Your task to perform on an android device: Search for wall mounts in the home and kitchen category on the Shopclues app.
Image 0: 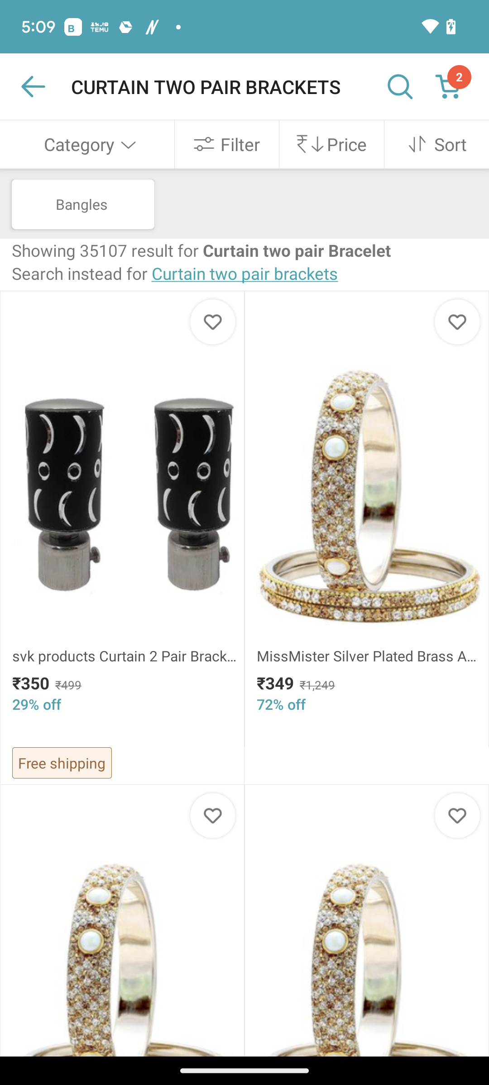
Click on category at the top left of the screen.
Step 0: click (90, 144)
Image 1: 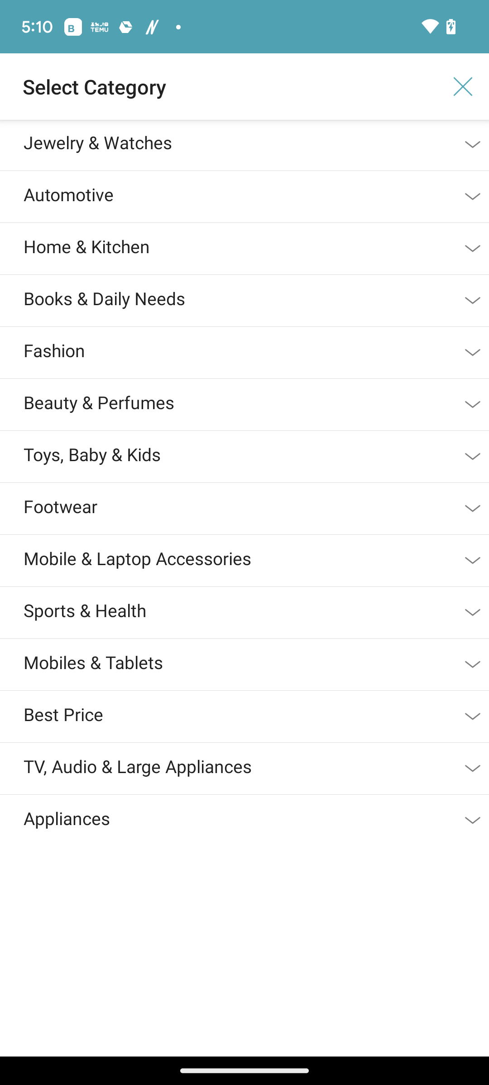
Click on home and kitchen on the left side of the screen.
Step 1: click (212, 246)
Image 2: 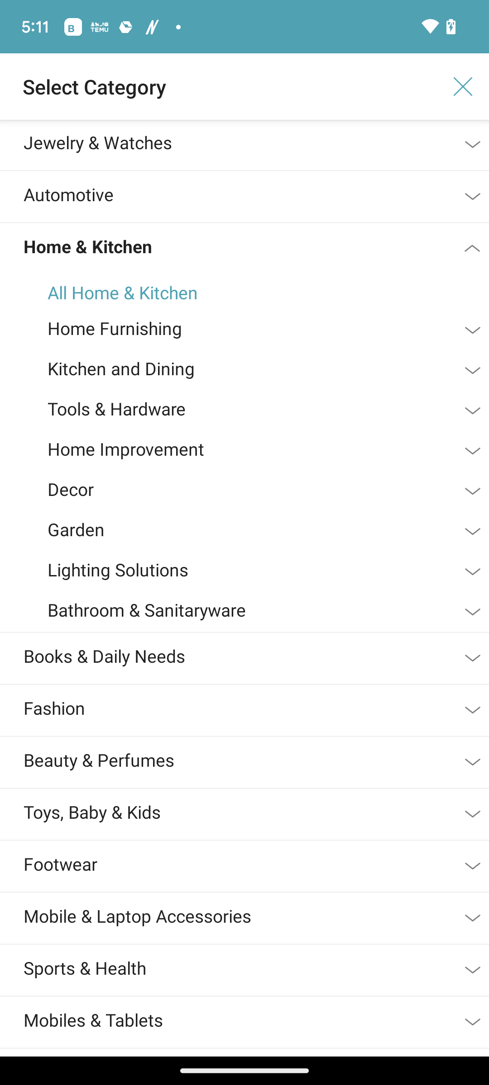
Click on tools and hardware in the middle of the screen.
Step 2: click (212, 408)
Image 3: 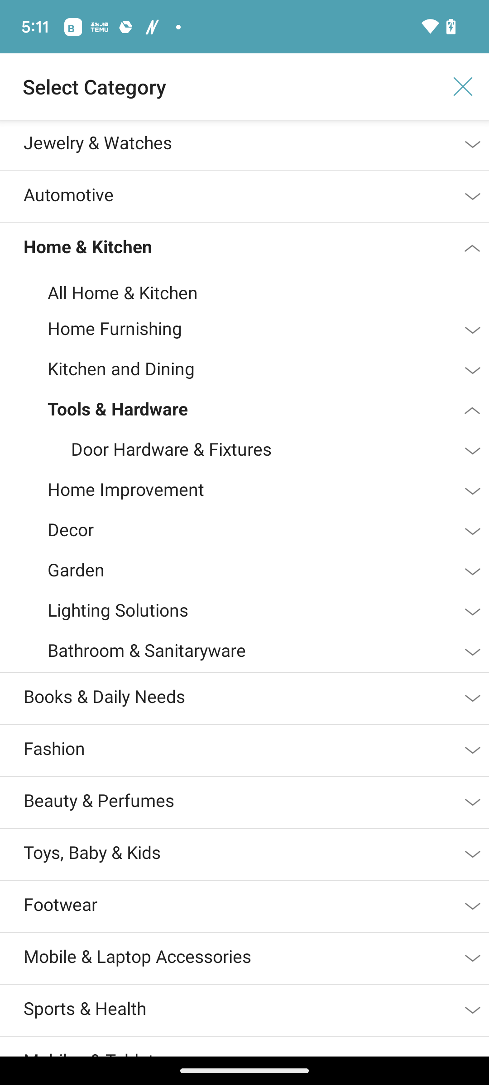
Click on door hardware and fixtures.
Step 3: click (212, 448)
Image 4: 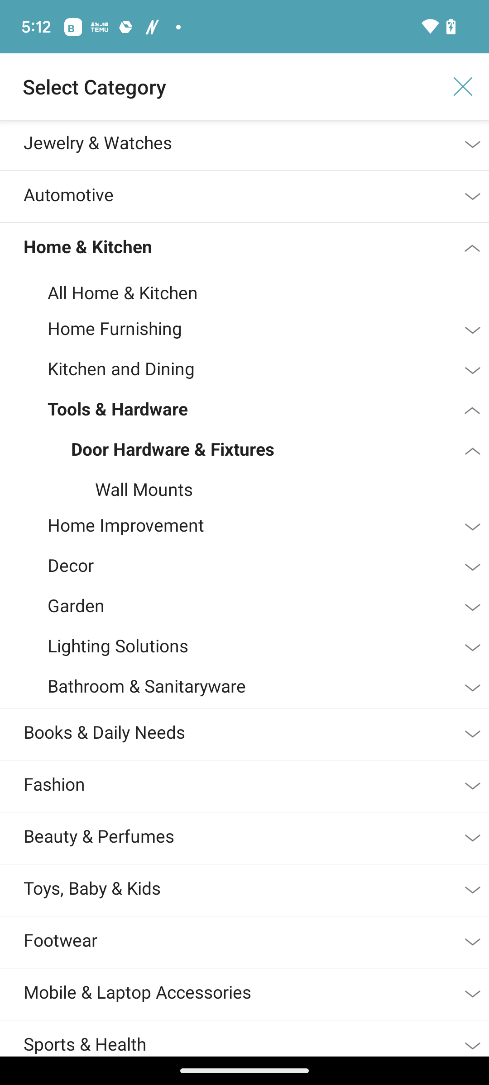
Click on wall mounts.
Step 4: click (212, 489)